Your task to perform on an android device: Get help about spo2 and normal spo2 levels on the Withings app.
Image 0: 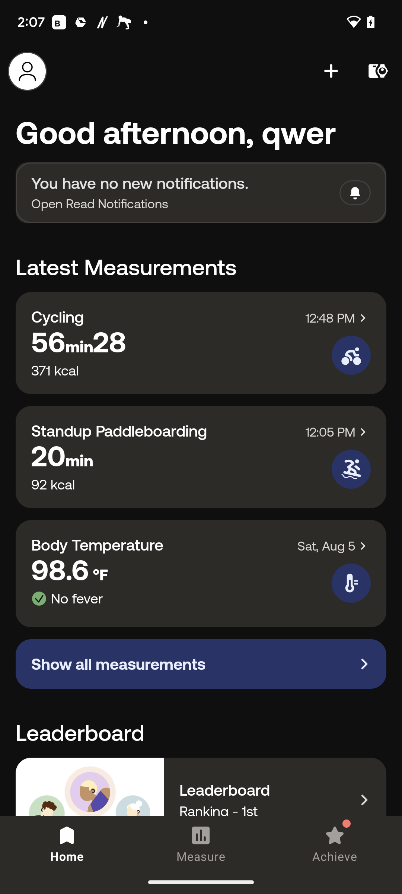
Click on the profile icon at the top left corner of the screen.
Step 0: click (27, 71)
Image 1: 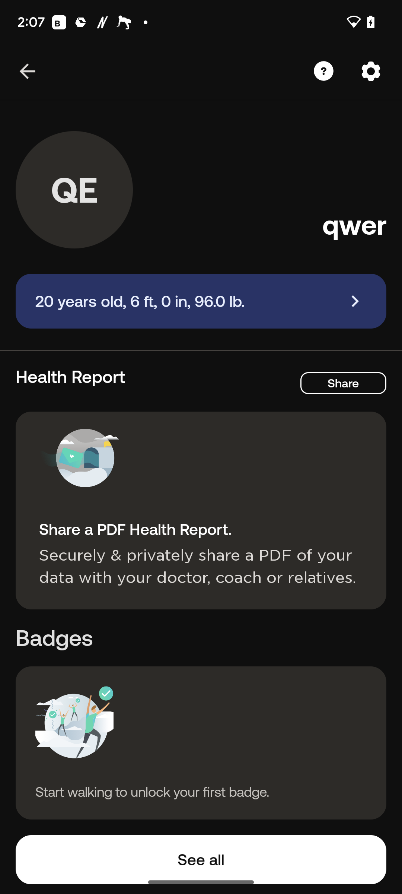
Click on the settings icon at the top right corner of the screen.
Step 1: click (373, 72)
Image 2: 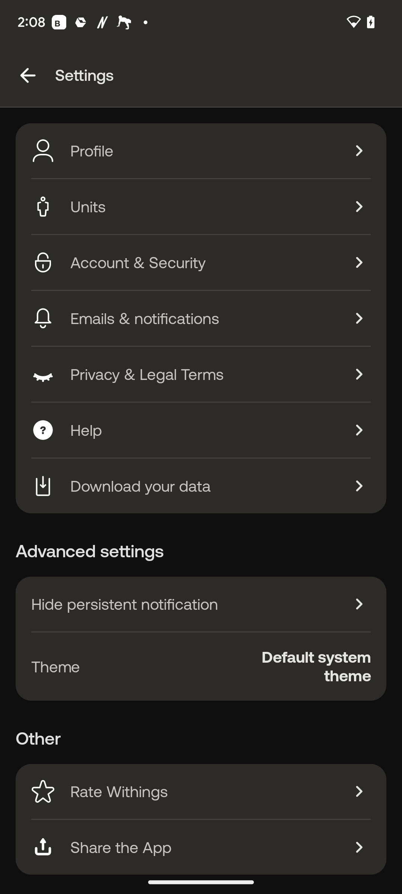
Click on Help in the middle left of the screen.
Step 2: click (86, 430)
Image 3: 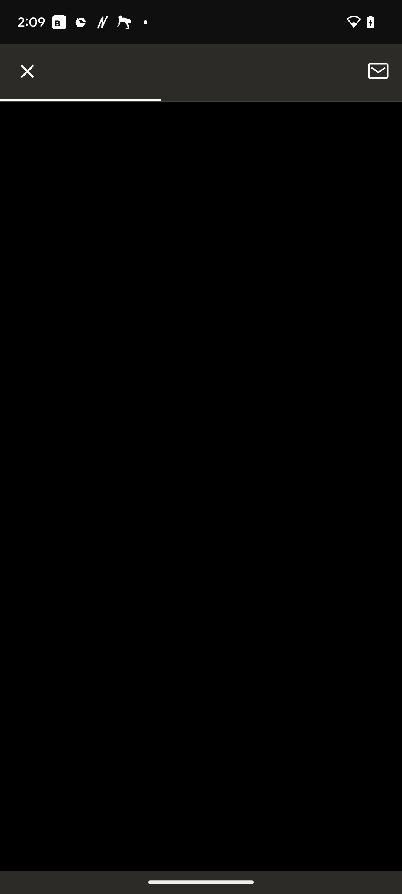
Click on Help in the middle left of the screen.
Step 3: wait
Image 4: 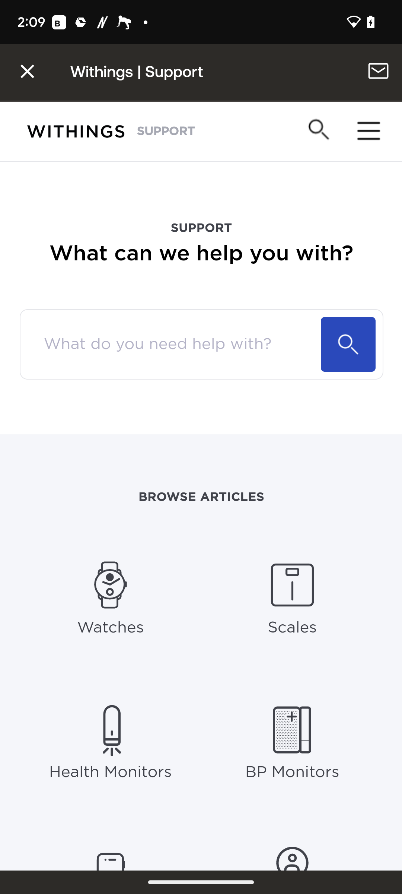
Scroll up 
Step 4: scroll down
Image 5: 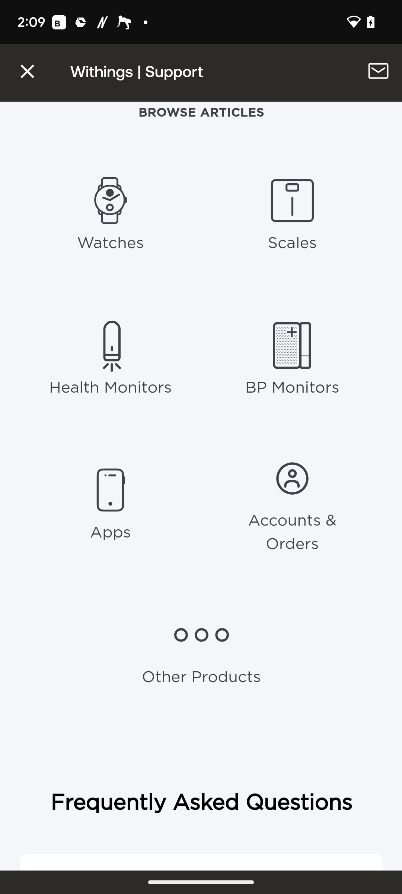
Scroll up 
Step 5: scroll down
Image 6: 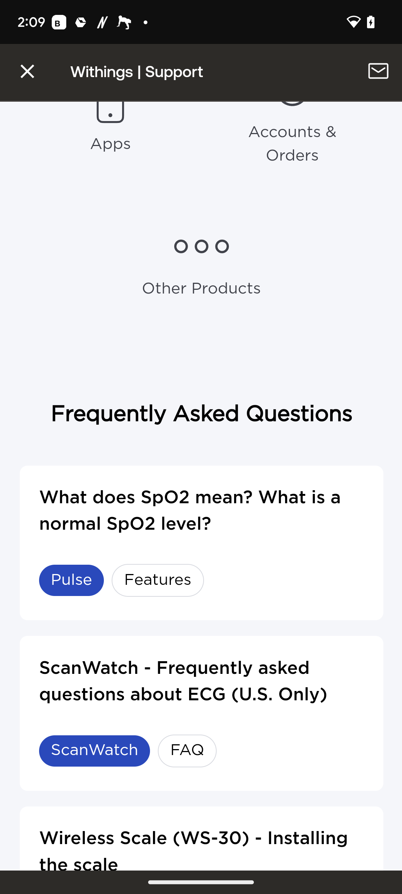
Click on the first option in frequently asked questions.
Step 6: click (202, 512)